Your task to perform on an android device: I am planning to buy a new house, so on the Trovit Homes app , search for the house for me in Toronto with 2+ Bedrooms, and the maximum price should be $8,00,000.
Image 0: 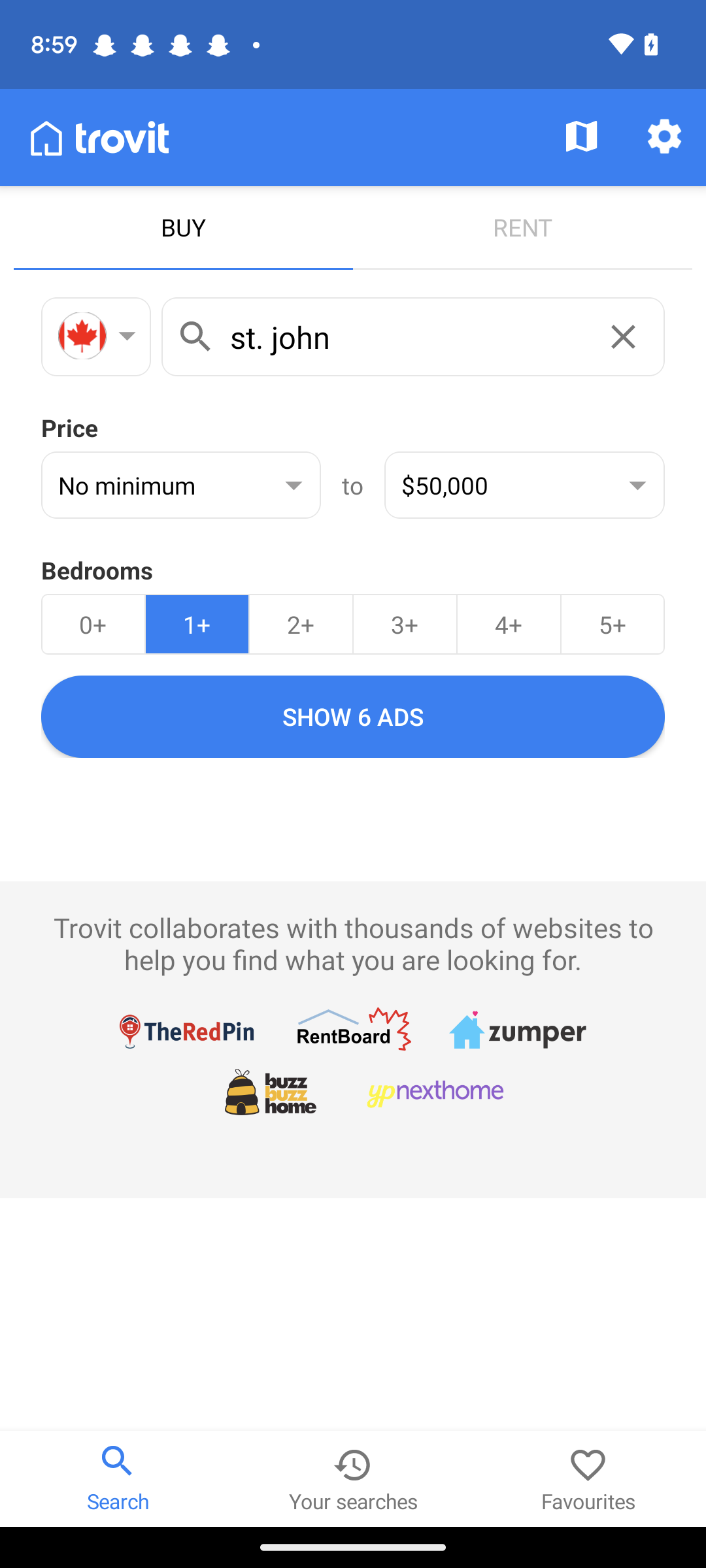
Open the Trovit Homes app.
Step 0: open app "Trovit Homes"
Image 1: 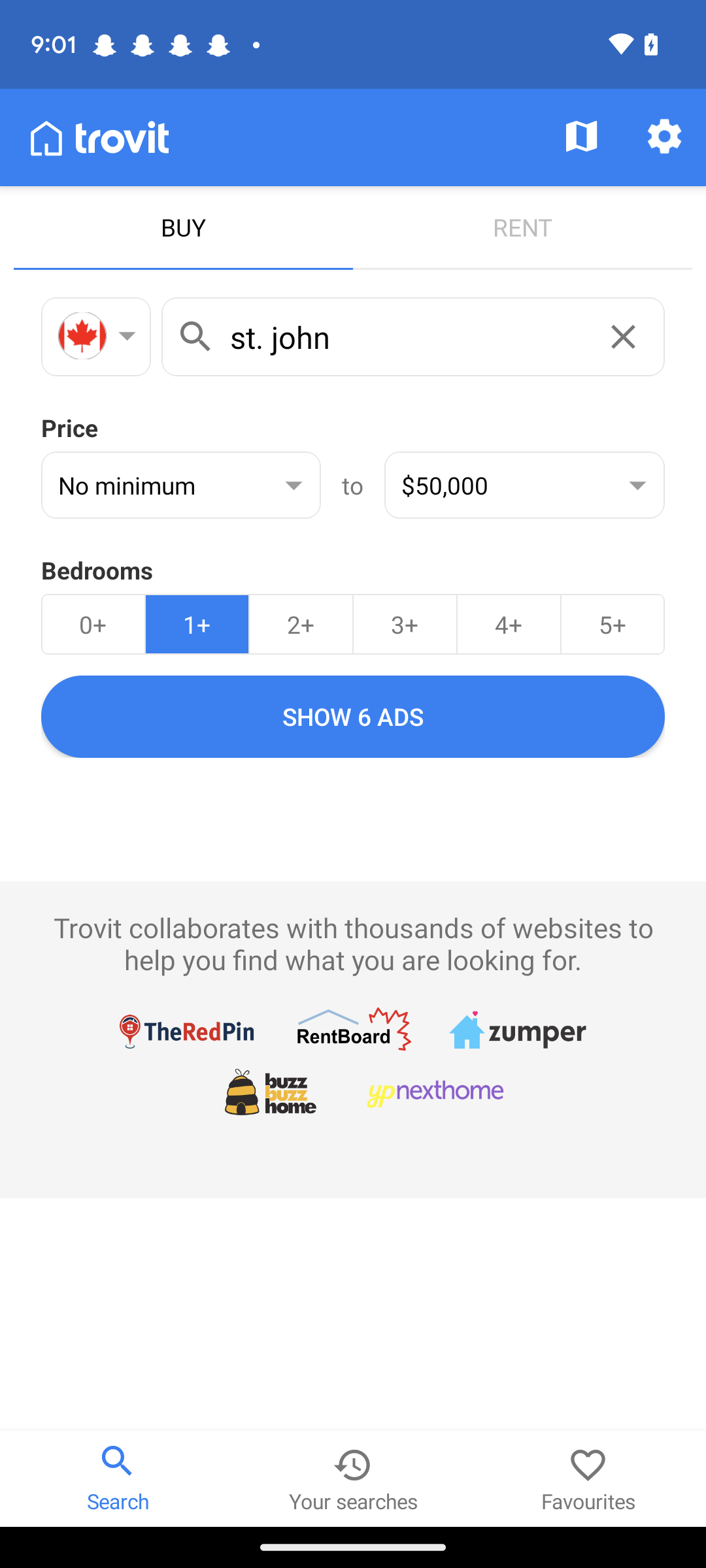
Click on the Search box.
Step 1: click (412, 336)
Image 2: 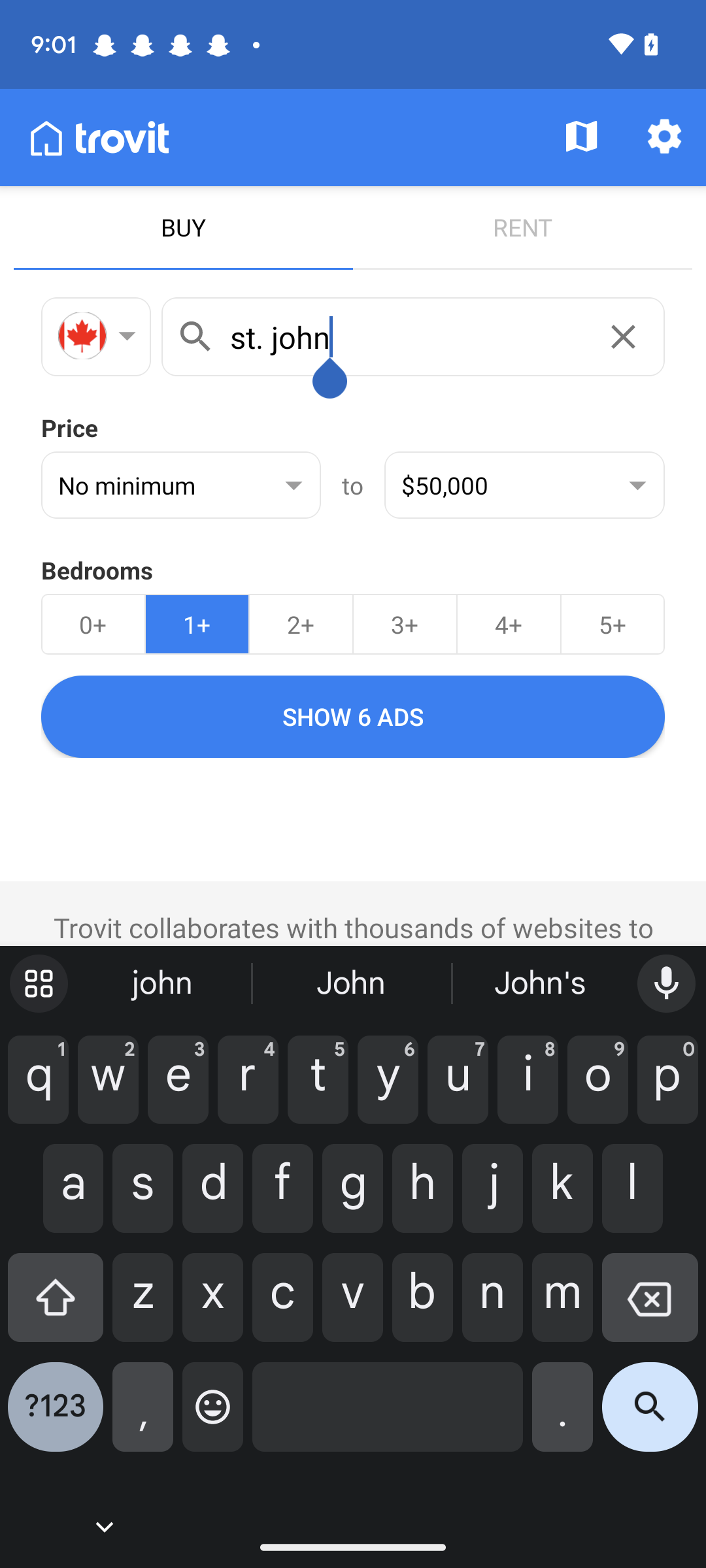
Type Toronto in the search box.
Step 2: type "Toronto"
Image 3: 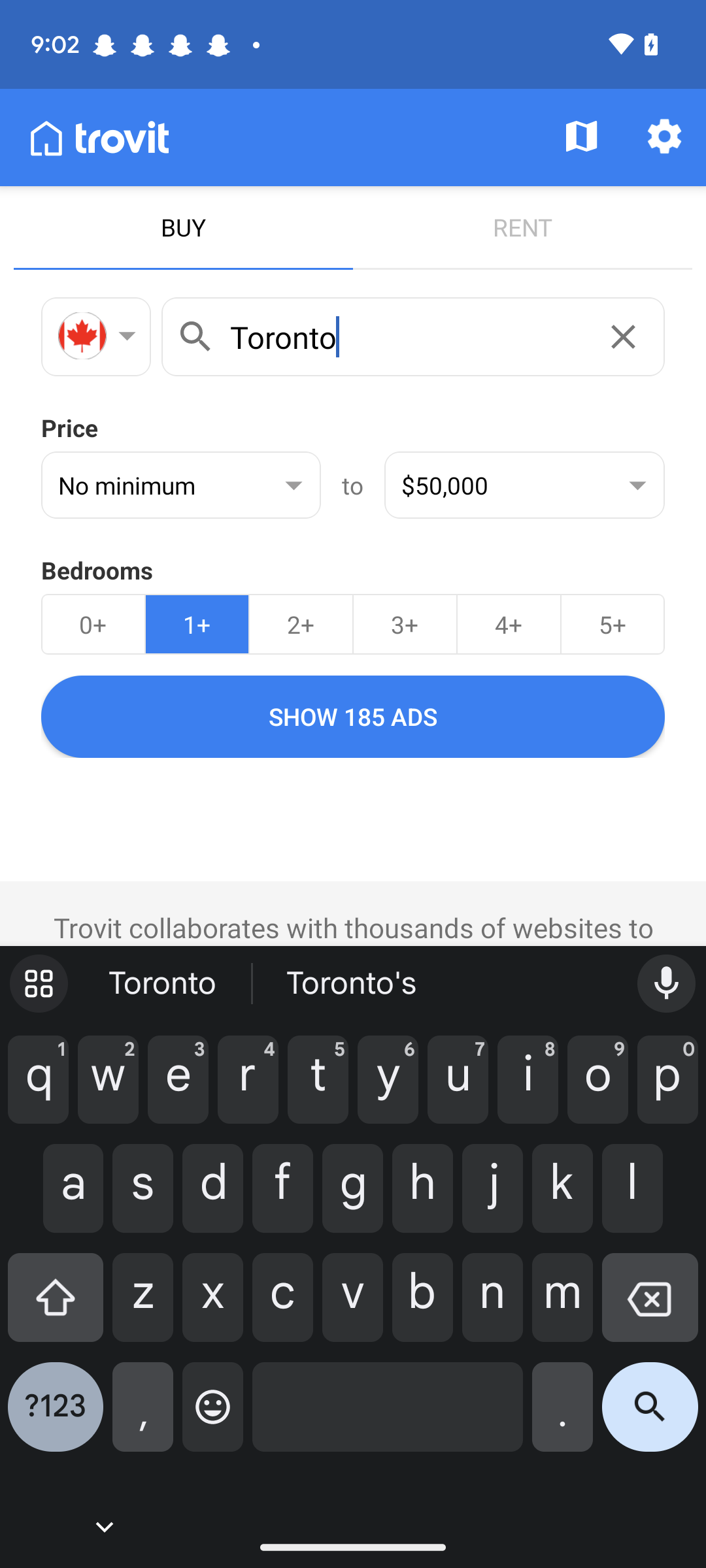
Click on the Text "$50,000".
Step 3: click (509, 485)
Image 4: 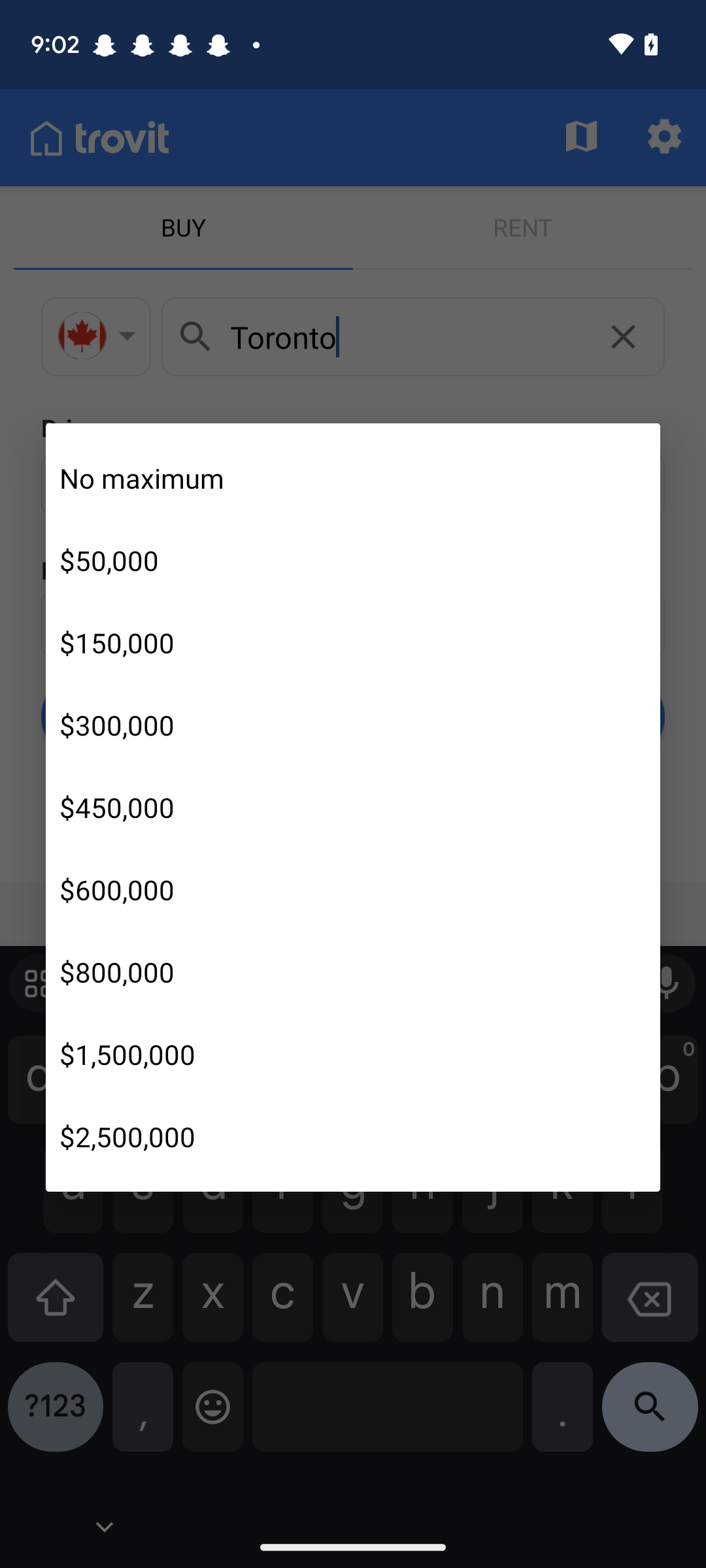
Set the maximum price at "$800,000".
Step 4: click (353, 972)
Image 5: 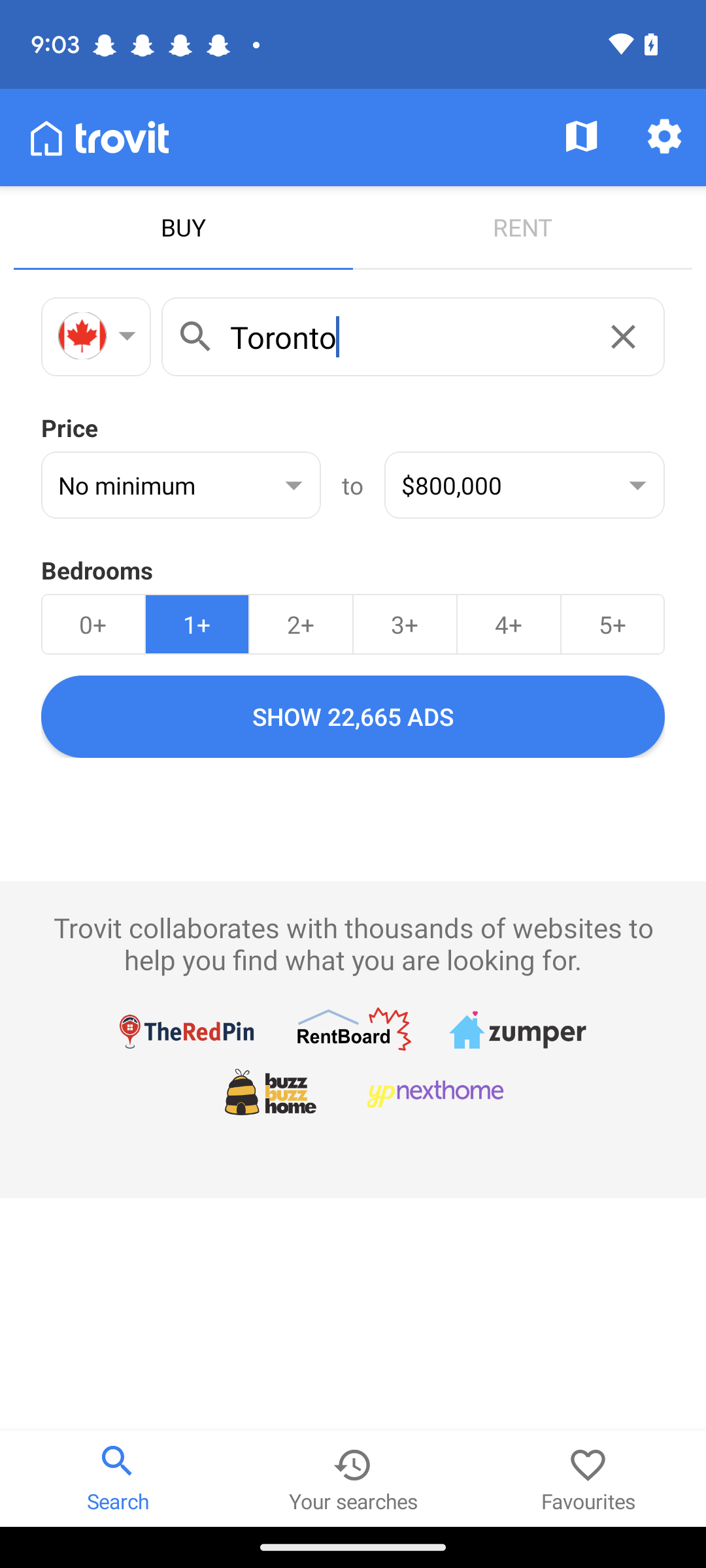
Select the tab 2+ .
Step 5: click (301, 624)
Image 6: 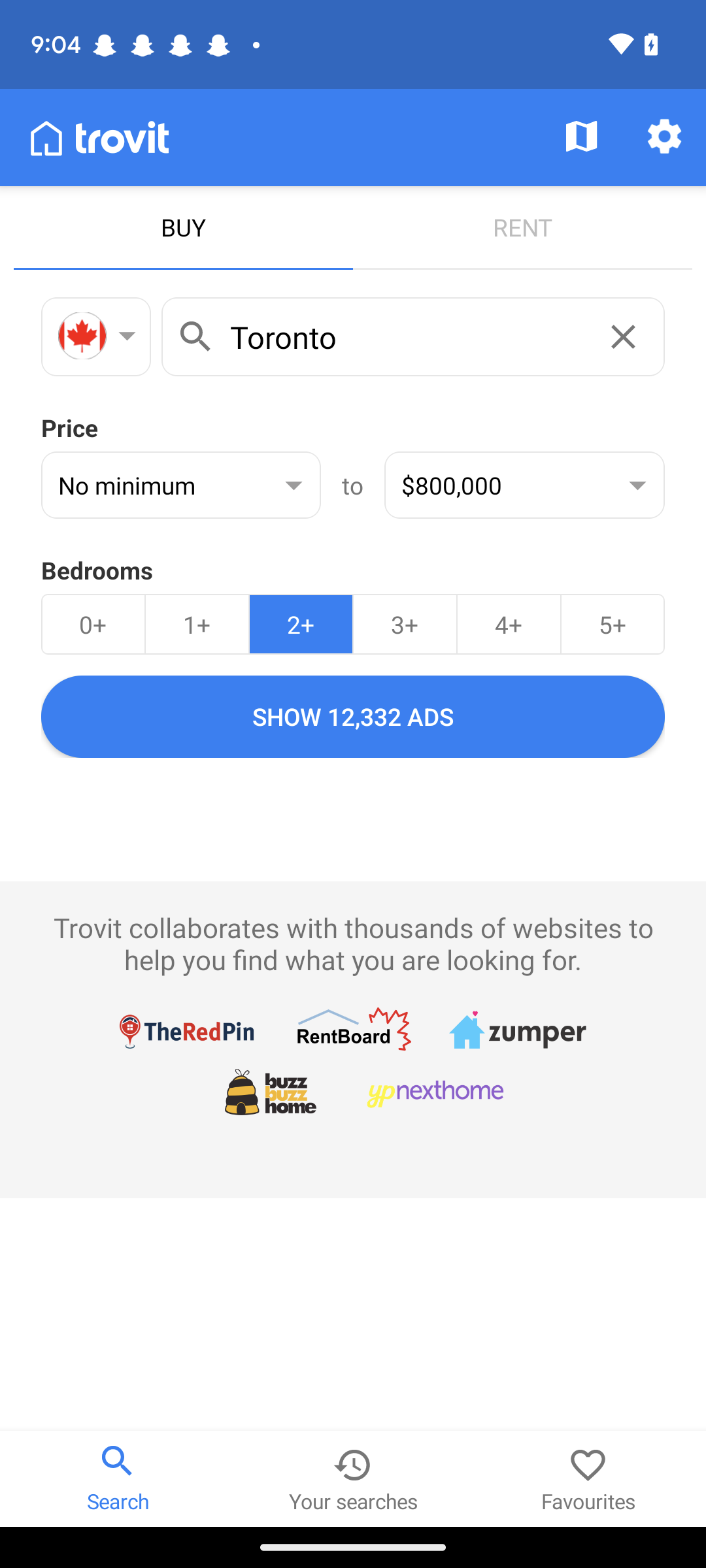
Click on the Tab "Show 12,332 ADS".
Step 6: click (352, 716)